Your task to perform on an android device: I want to create a photo folder named My Favorite Trip and add all these photos to this folder because I want to manage my photos in the gallery app, and I'm going on a trip soon, so it will help me to identify the photos.
Image 0: 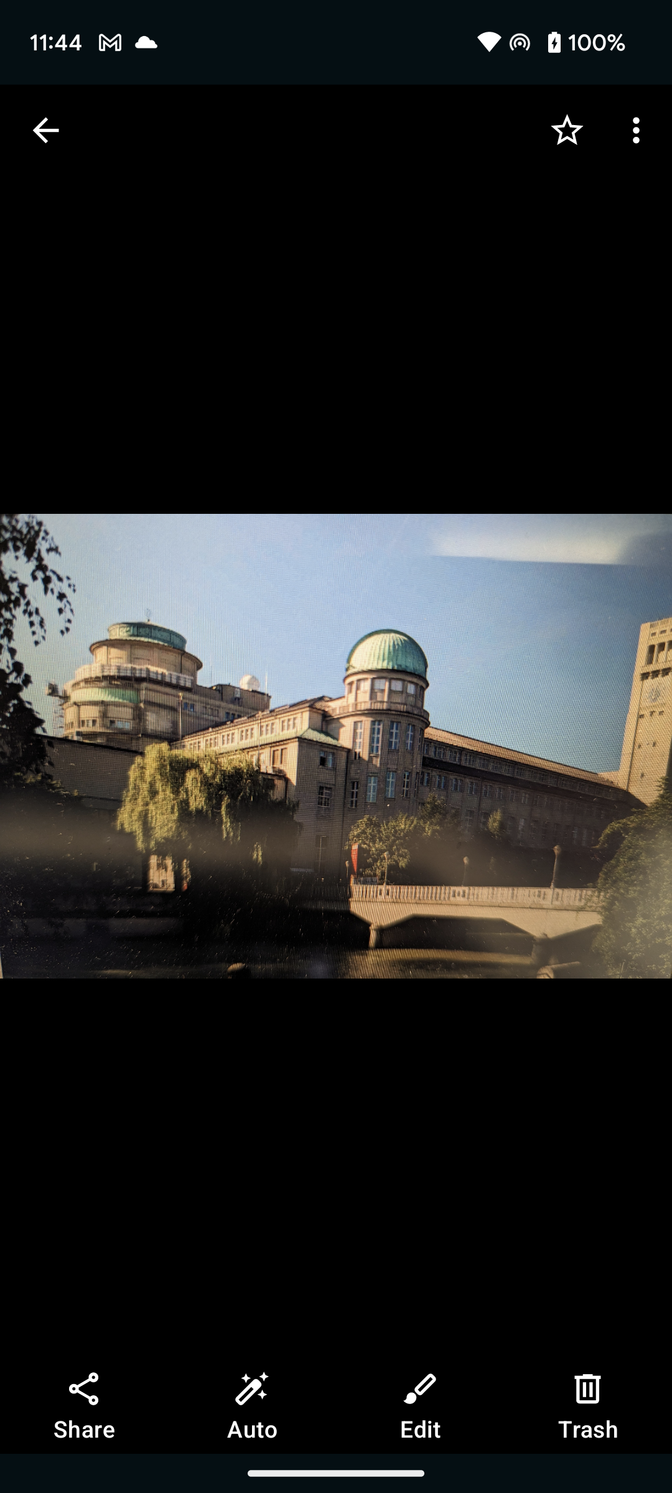
Go back to the previous page 
Step 0: press back button
Image 1: 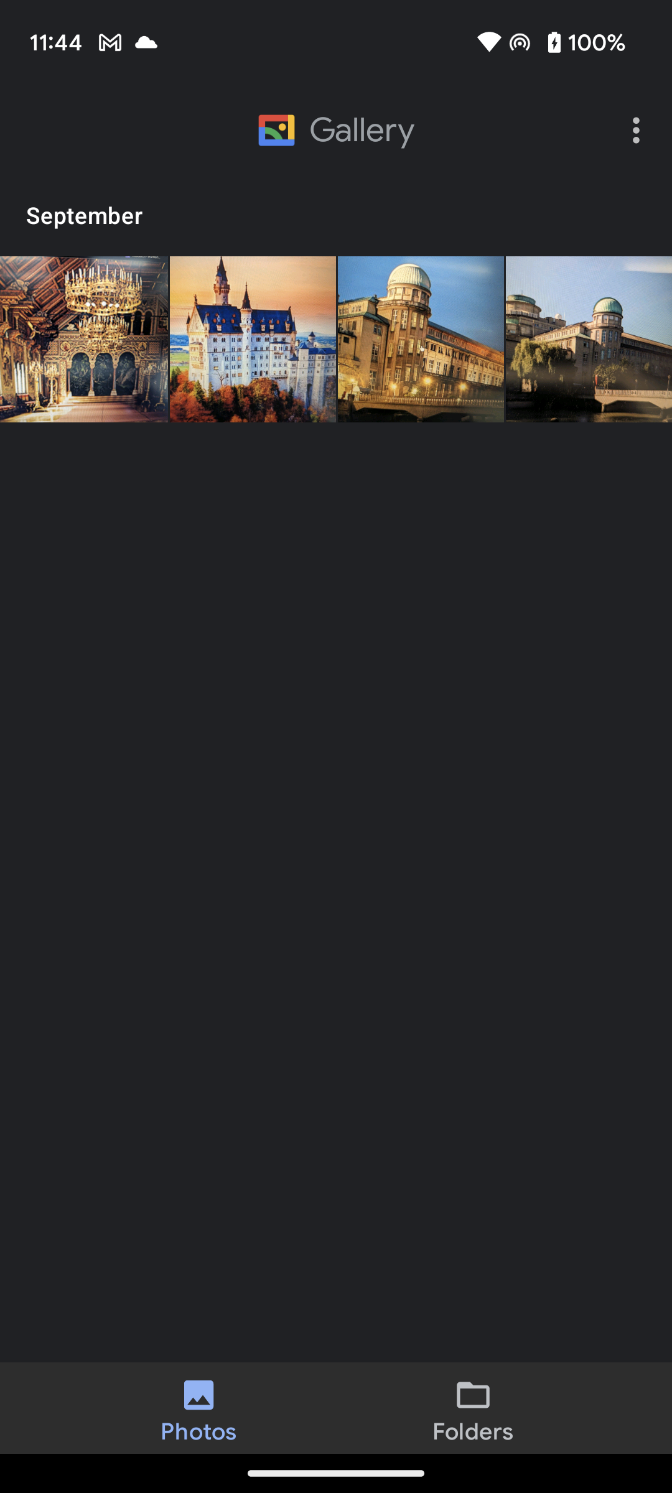
Click on the Folders tab at the bottom of the screen
Step 1: click (473, 1408)
Image 2: 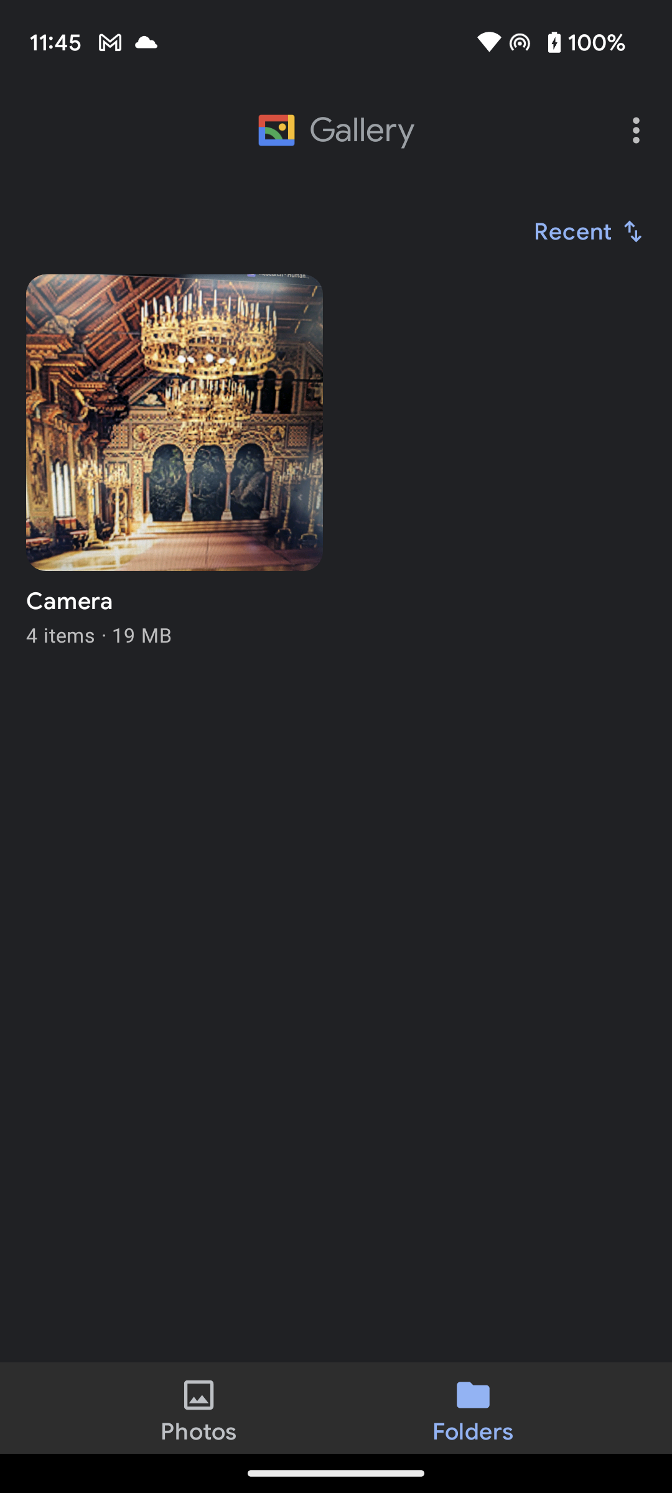
Click on the three dots icon at the top right corner of the screen to view the New Folder option
Step 2: click (639, 130)
Image 3: 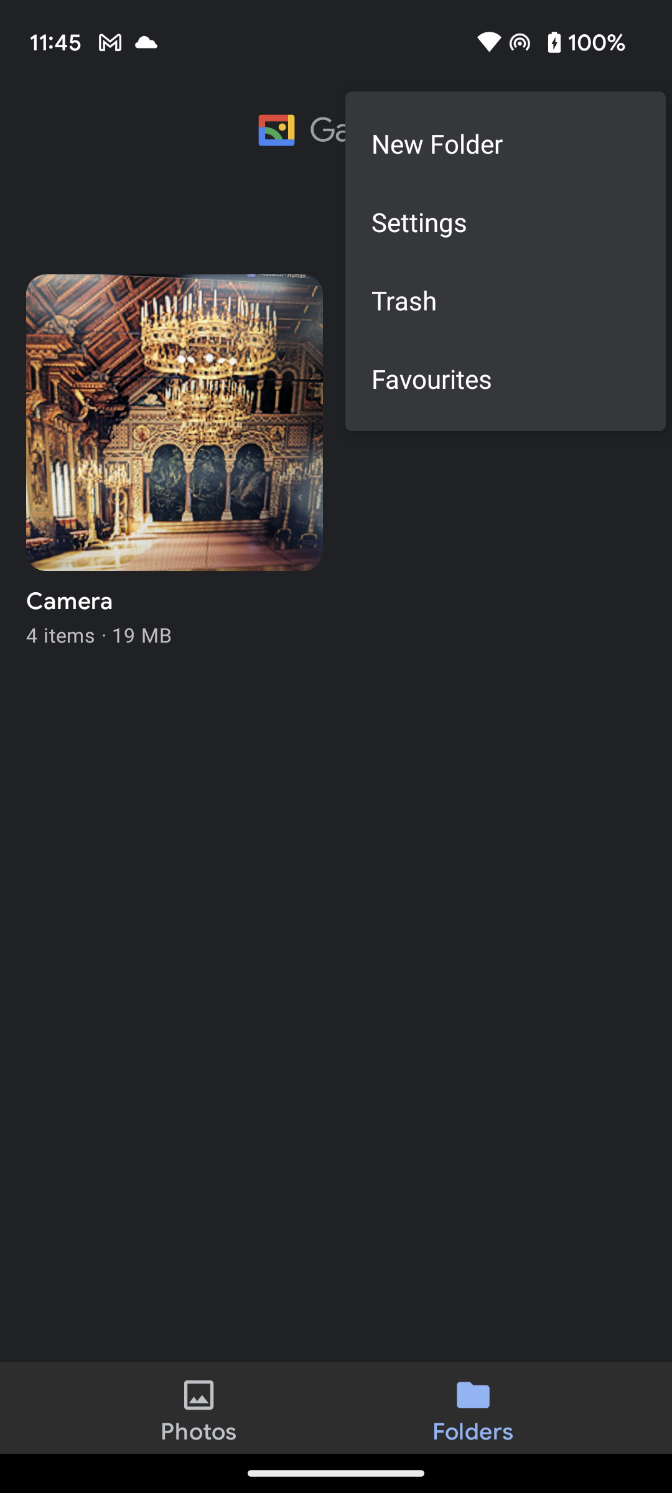
Click on the New Folder option to create a new folder
Step 3: click (505, 143)
Image 4: 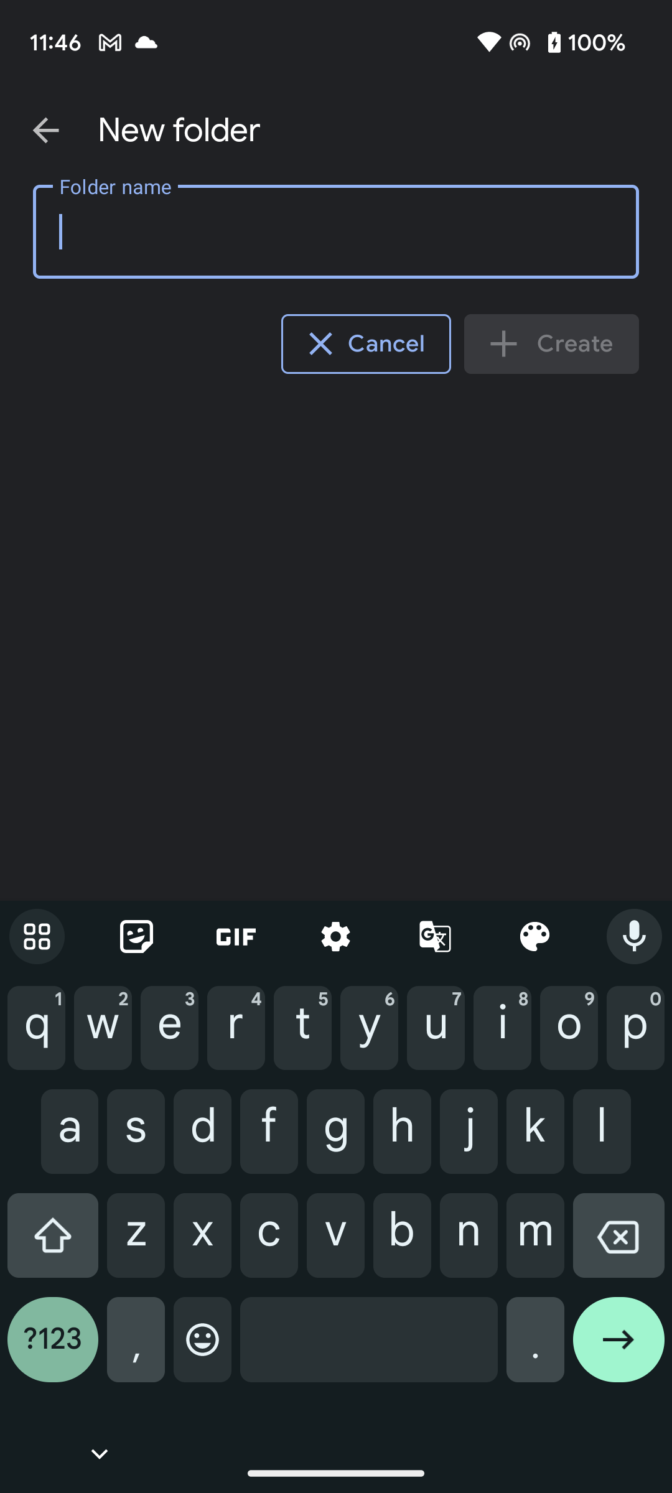
Type My Favorite Trip in Folder name section to set the folder name
Step 4: type "My Favorite Trip"
Image 5: 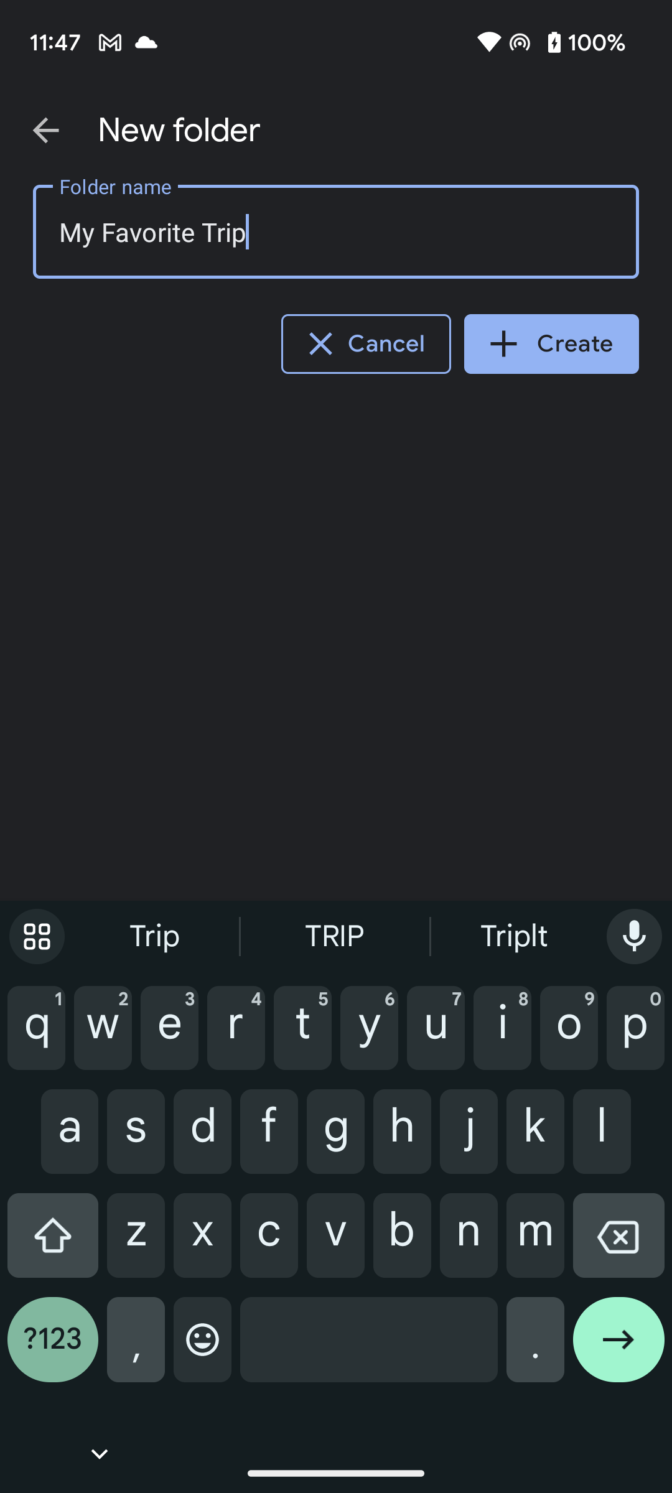
Click on the Create button to save the folder 
Step 5: click (551, 343)
Image 6: 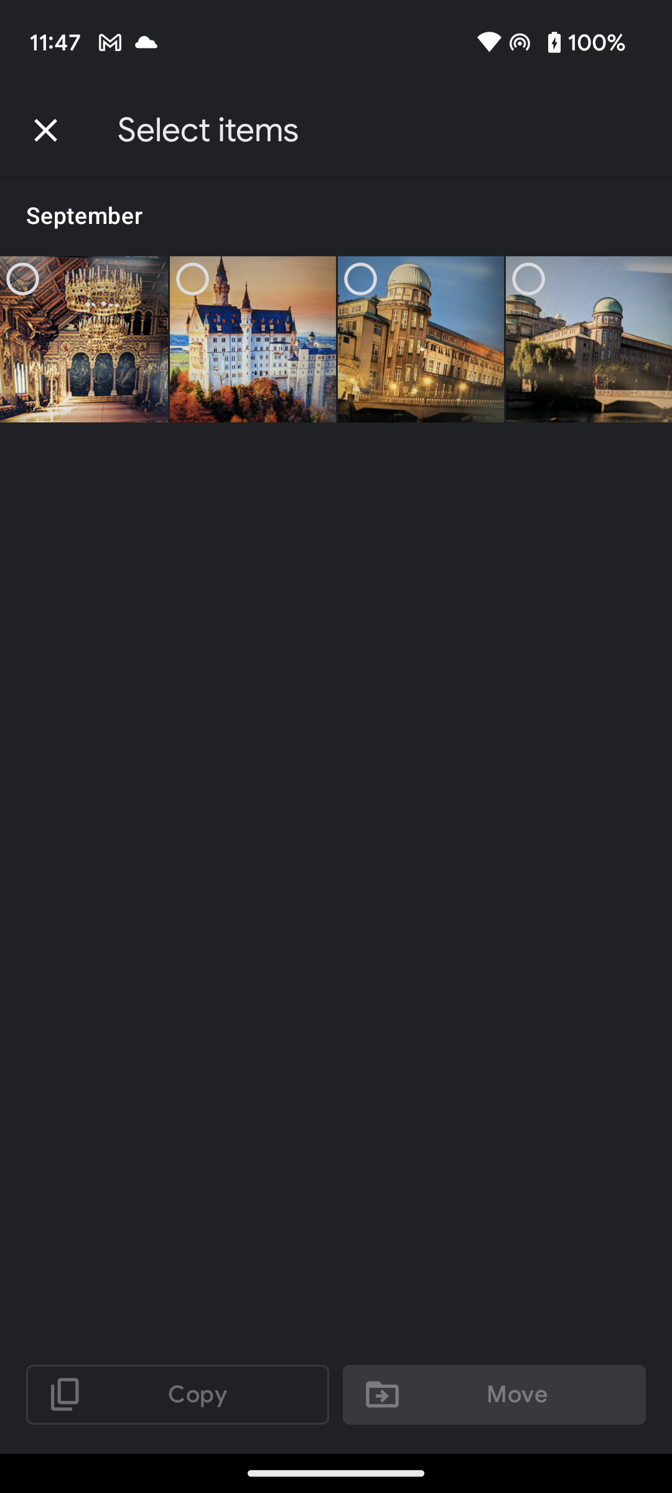
Click on the circle icon of the photo to select it and add it to the folder.
Step 6: click (84, 339)
Image 7: 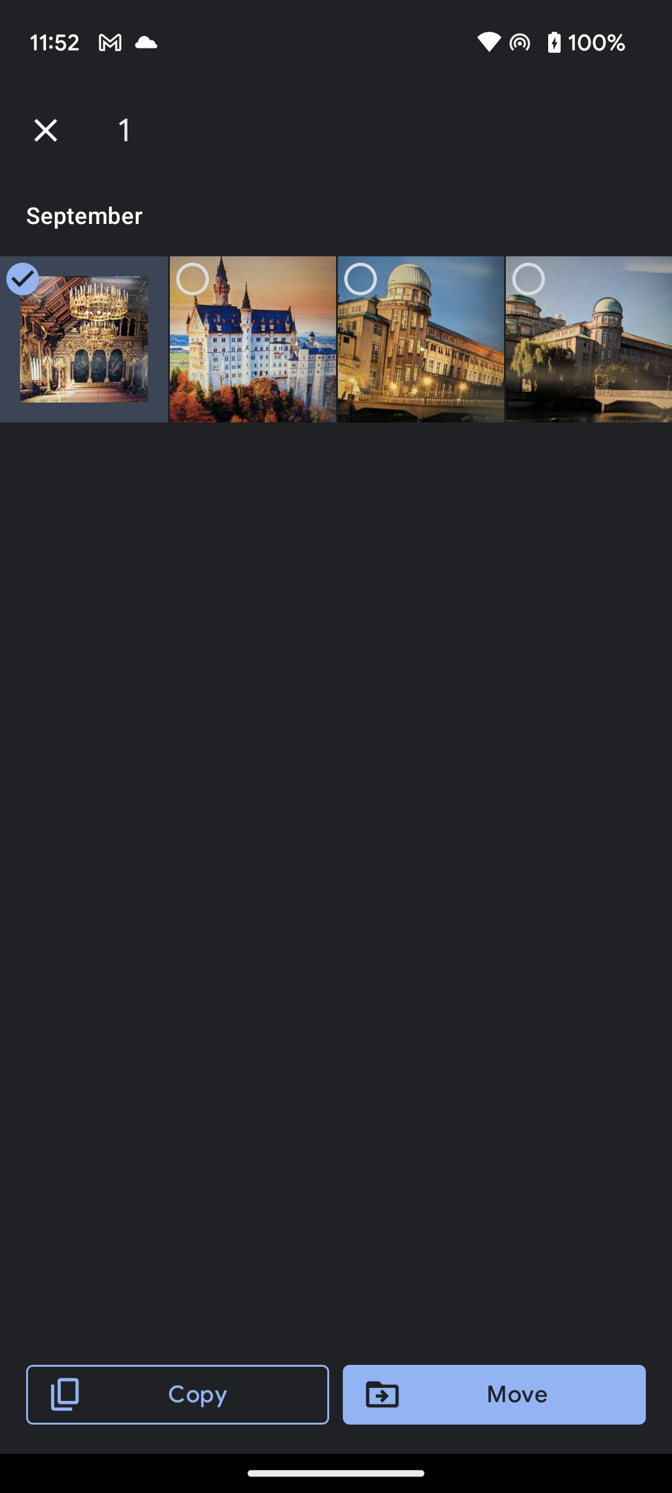
Click on the circle icon of the photo to select it and add it to the folder.
Step 7: click (253, 339)
Image 8: 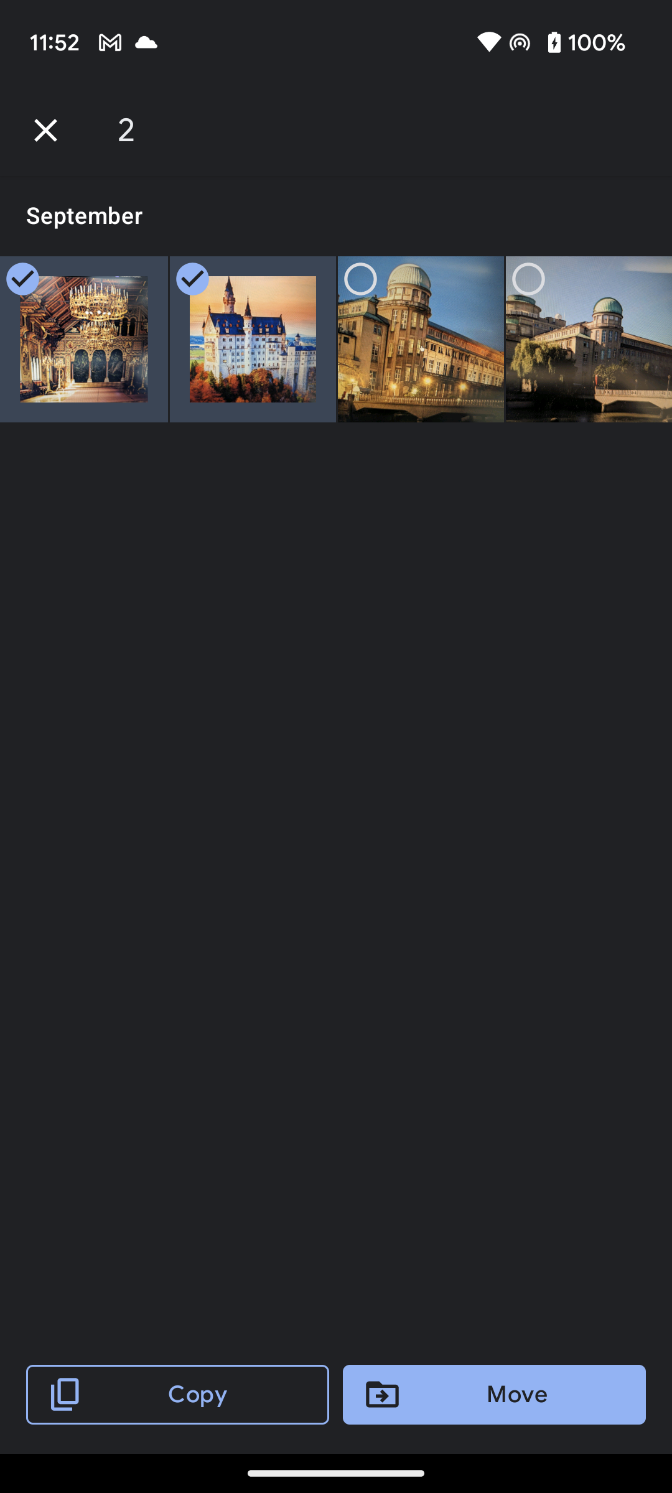
Click on the circle icon of the photo to select it and add it to the folder.
Step 8: click (421, 339)
Image 9: 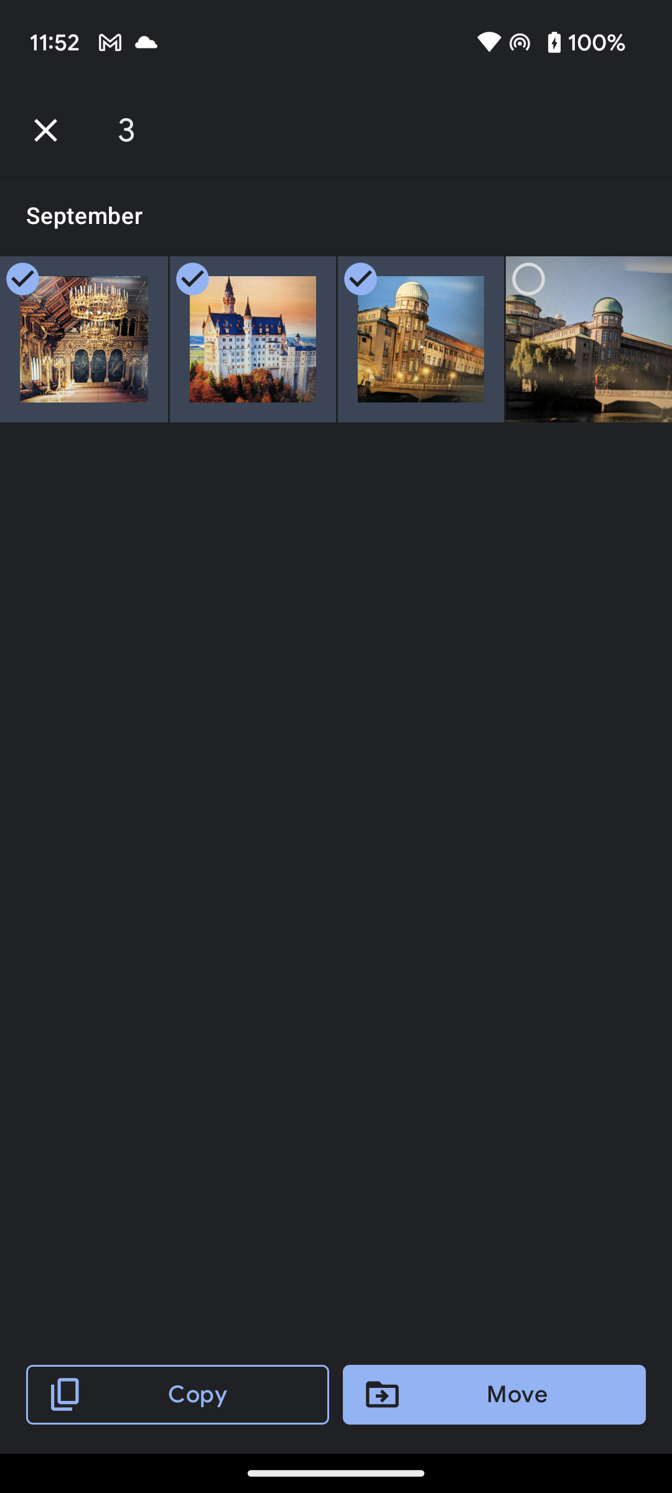
Click on the circle icon of the photo to select it and add it to the folder.
Step 9: click (589, 339)
Image 10: 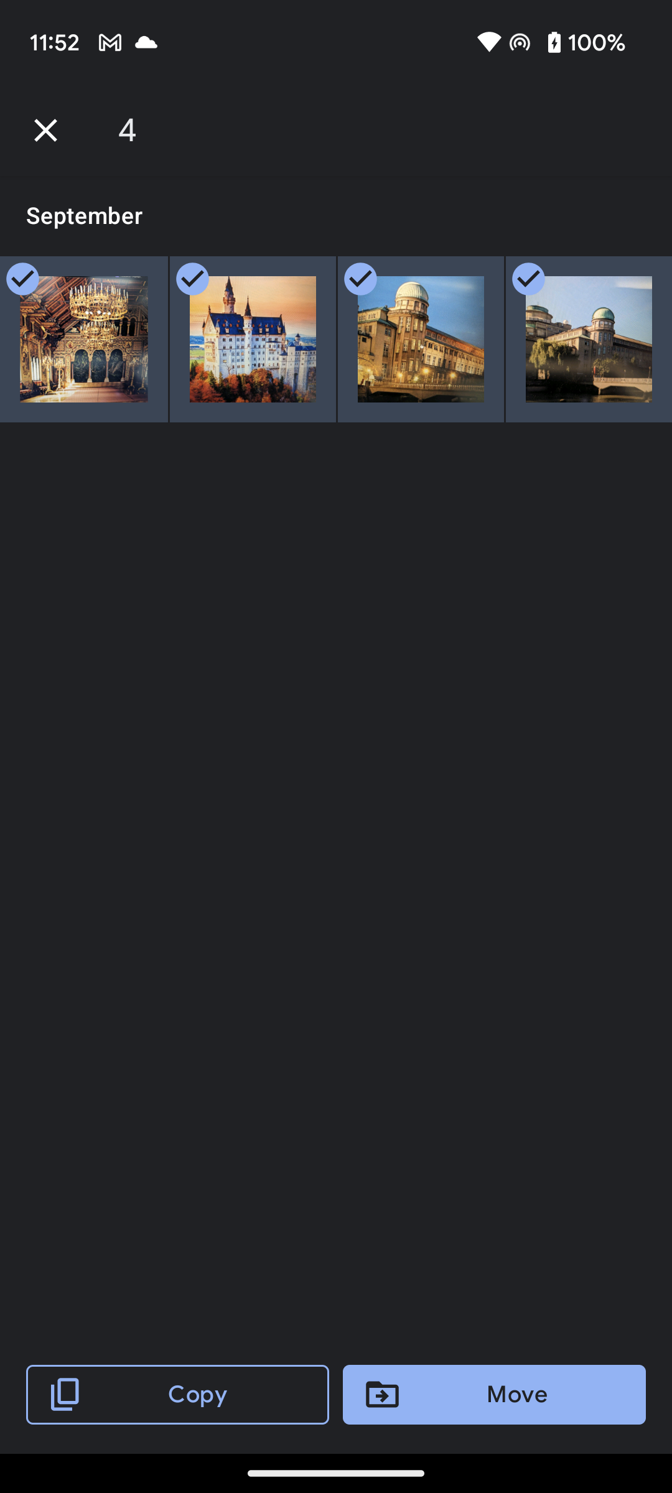
Click on the Copy button to add these photo into the My Favorite Trip folder.
Step 10: click (177, 1395)